Your task to perform on an android device: This year, Christmas and New Year, I want to celebrate in Paris with my family from December 24th to December 31st, 2023. So I am looking for hotels in Paris for 7-day stays.
Image 0: 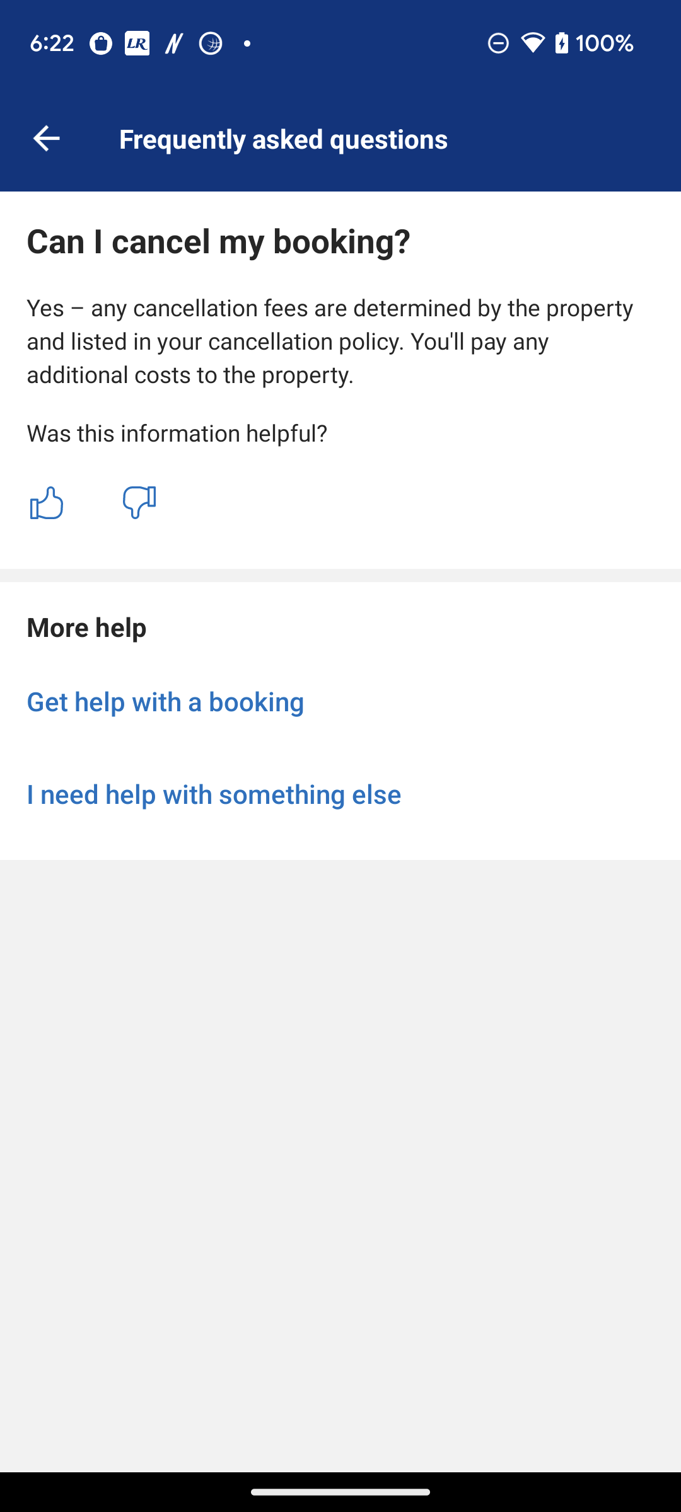
Open the Agoda app
Step 0: open app "Agoda"
Image 1: 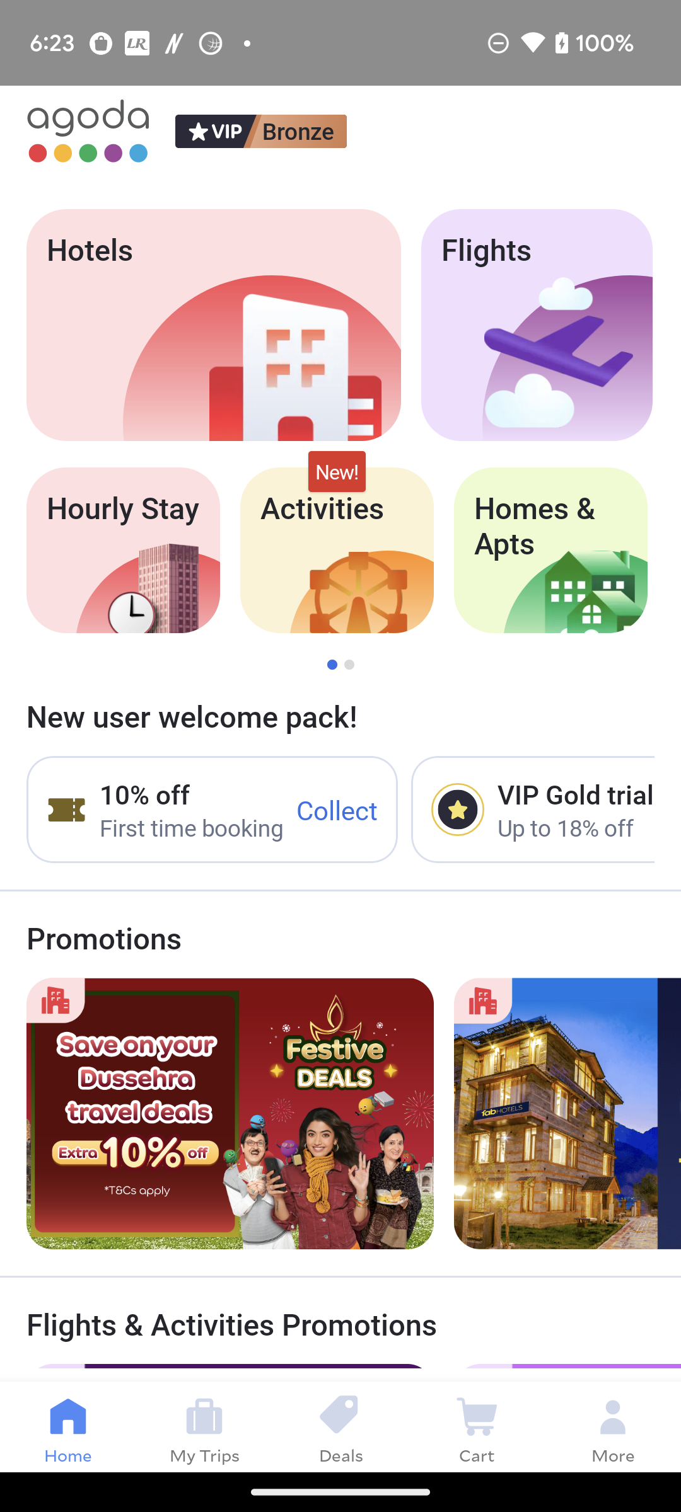
Click on the Hotels icon option 
Step 1: click (130, 293)
Image 2: 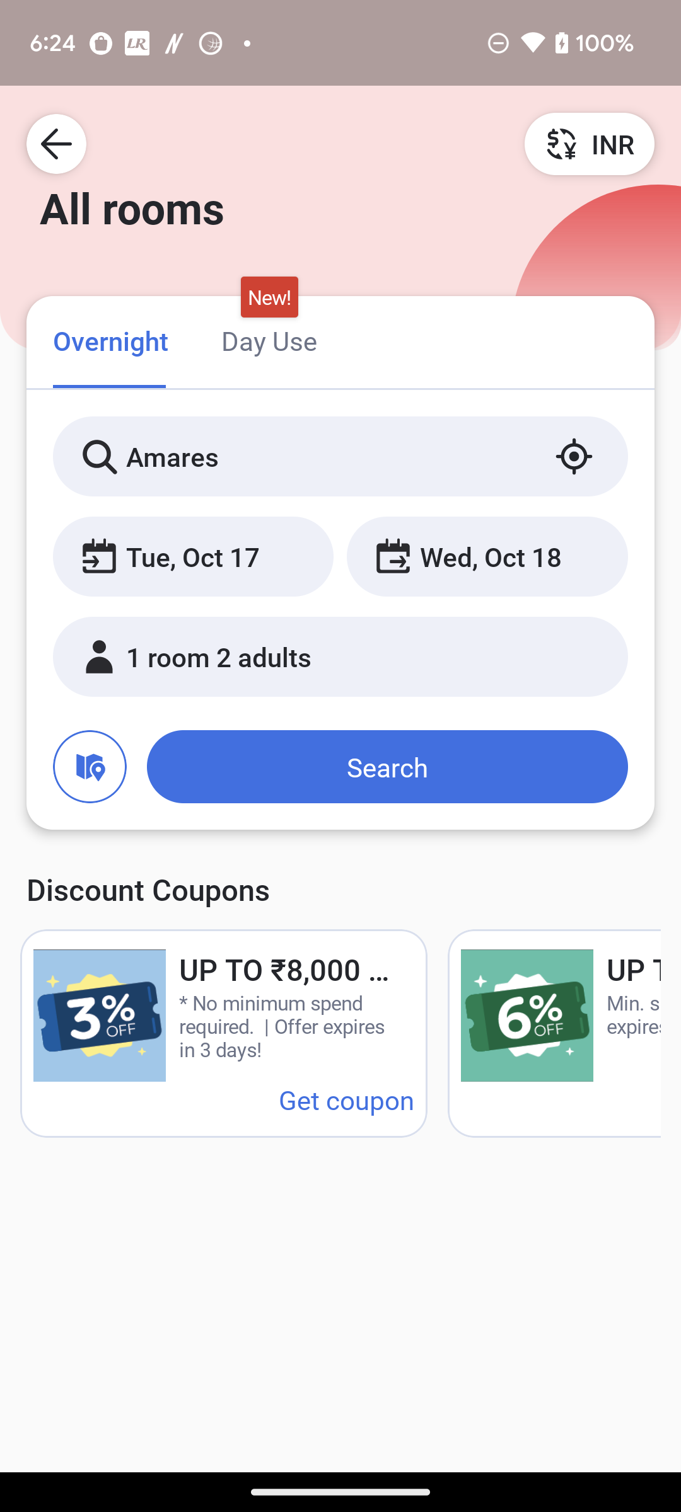
Click on the search icon 
Step 2: click (99, 452)
Image 3: 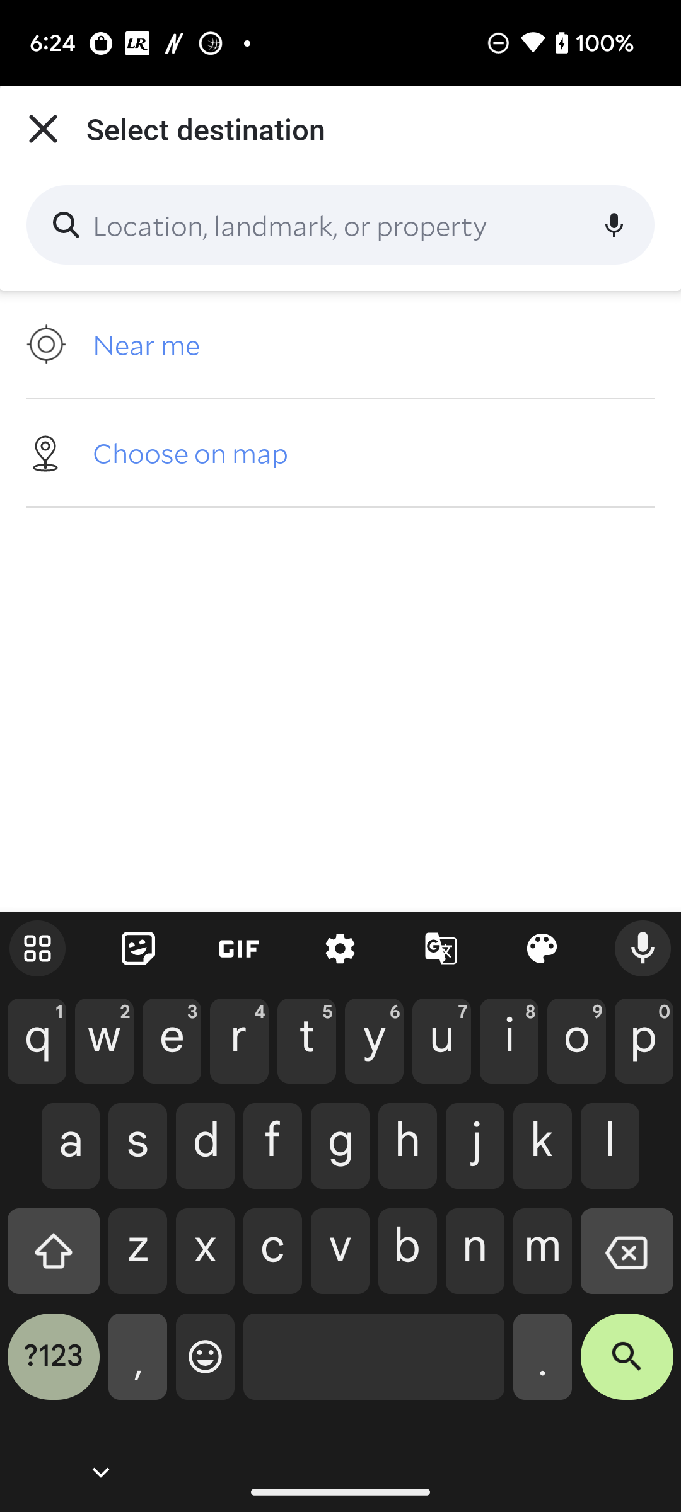
Type Paris in search bar
Step 3: type "Paris"
Image 4: 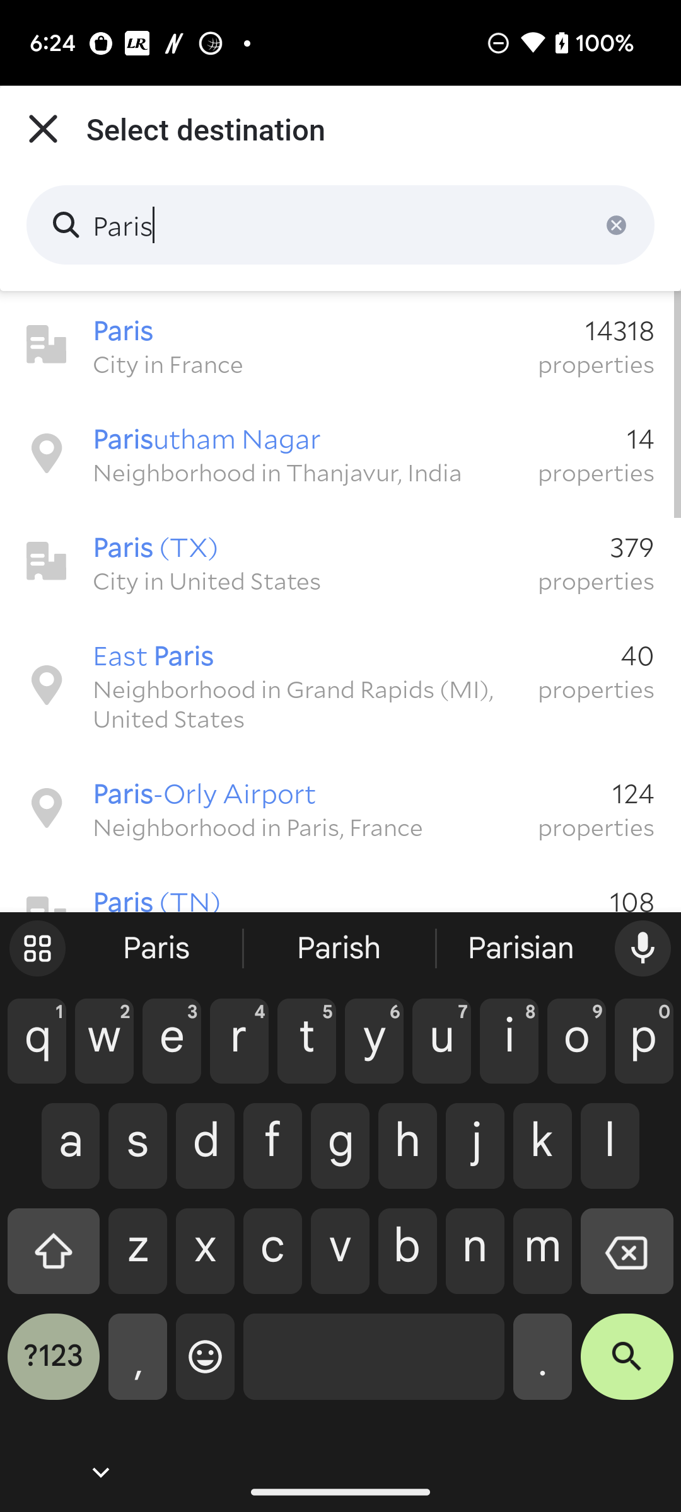
Click on the first suggestion 
Step 4: click (301, 364)
Image 6: 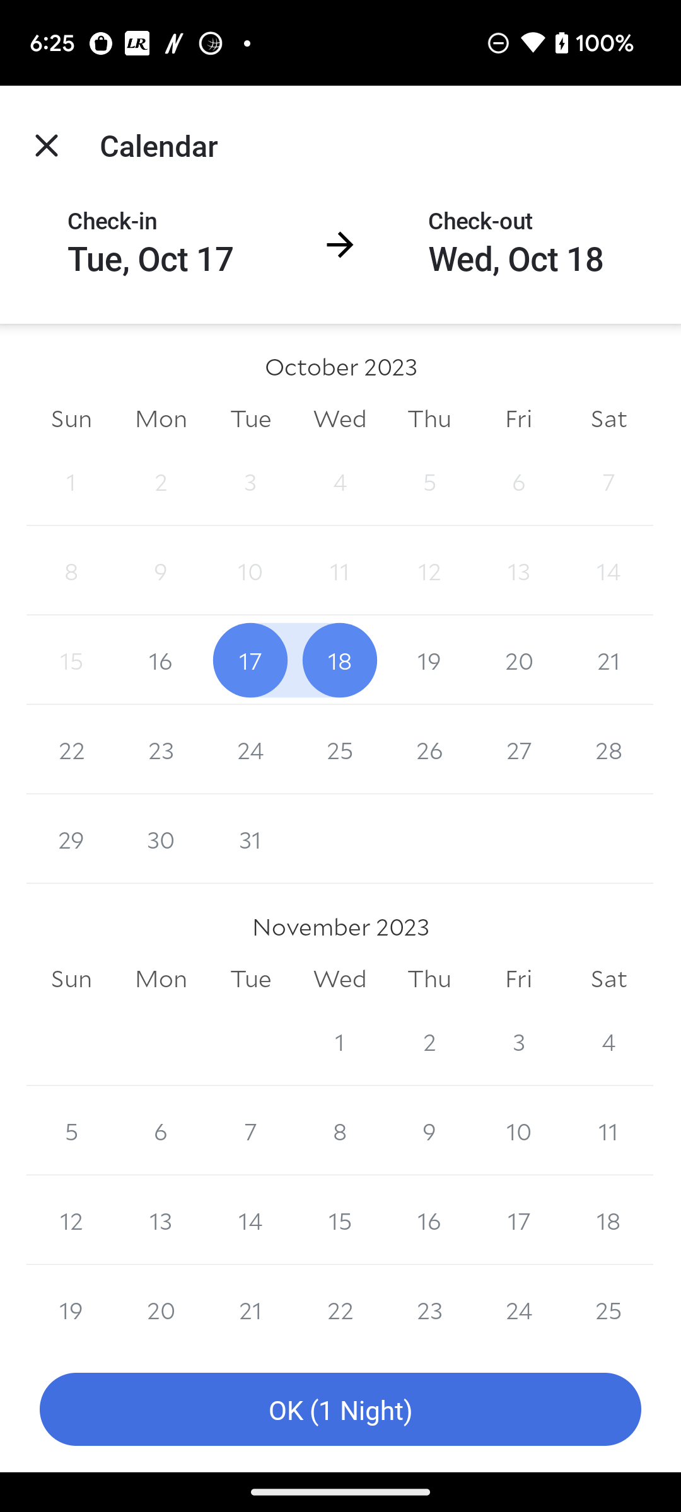
Scroll up to view the December 2023 month
Step 6: scroll down
Image 7: 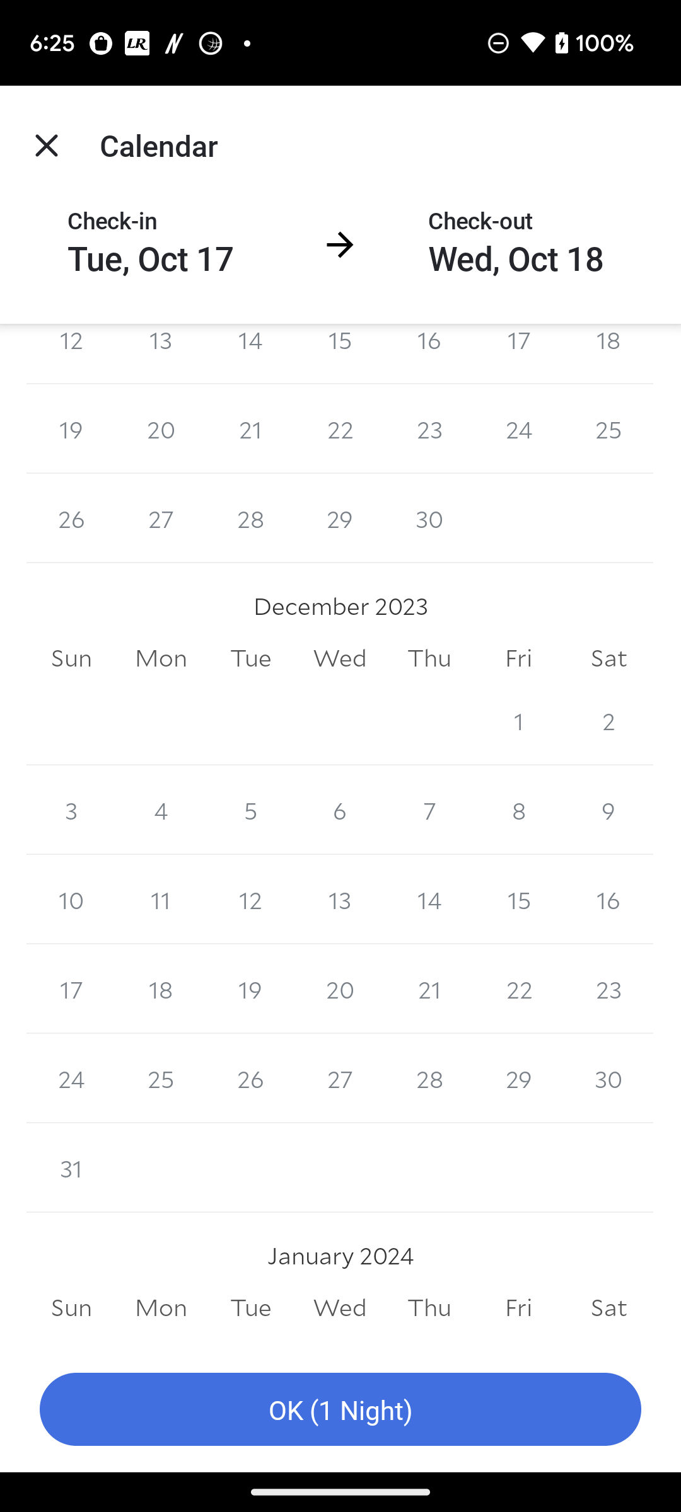
Click on the 24 December 2023 check in date 
Step 7: click (71, 1078)
Image 8: 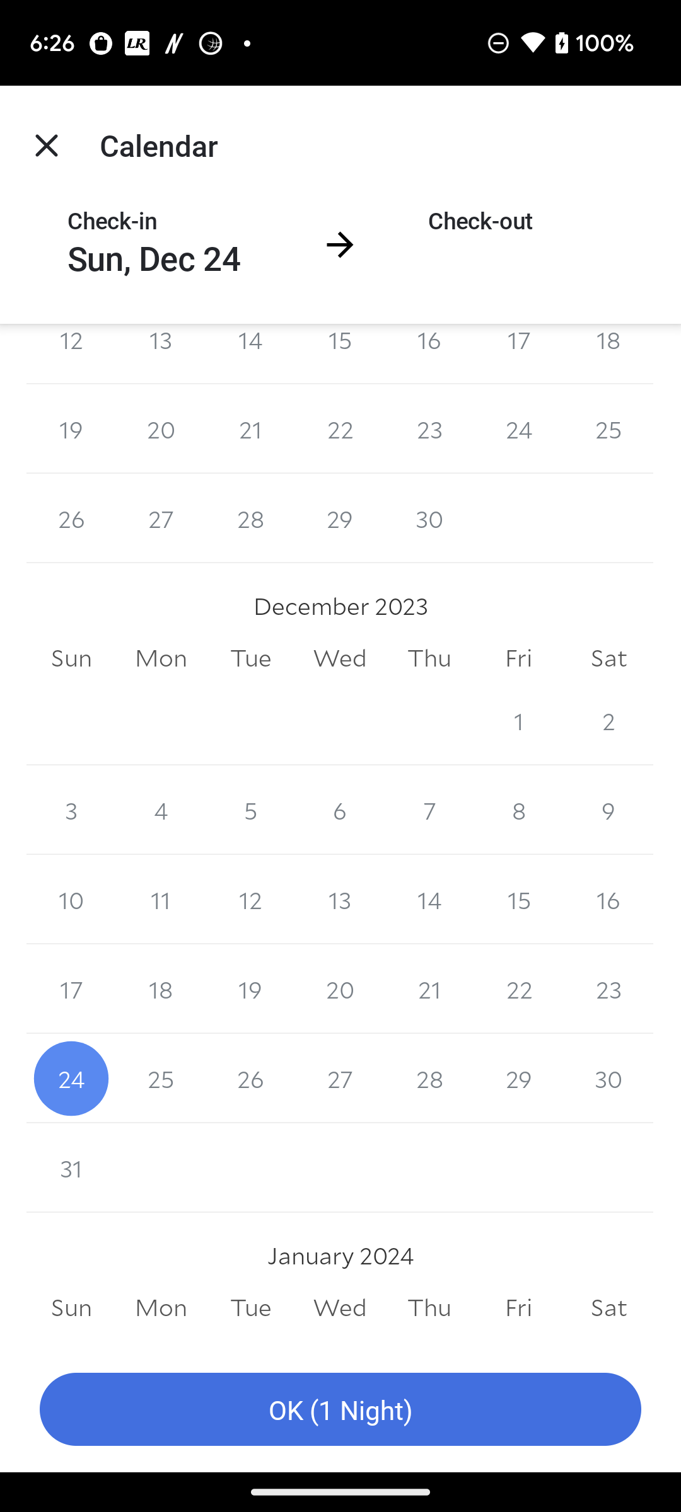
Click on  the 31 December 2023 Check out date 
Step 8: click (71, 1167)
Image 9: 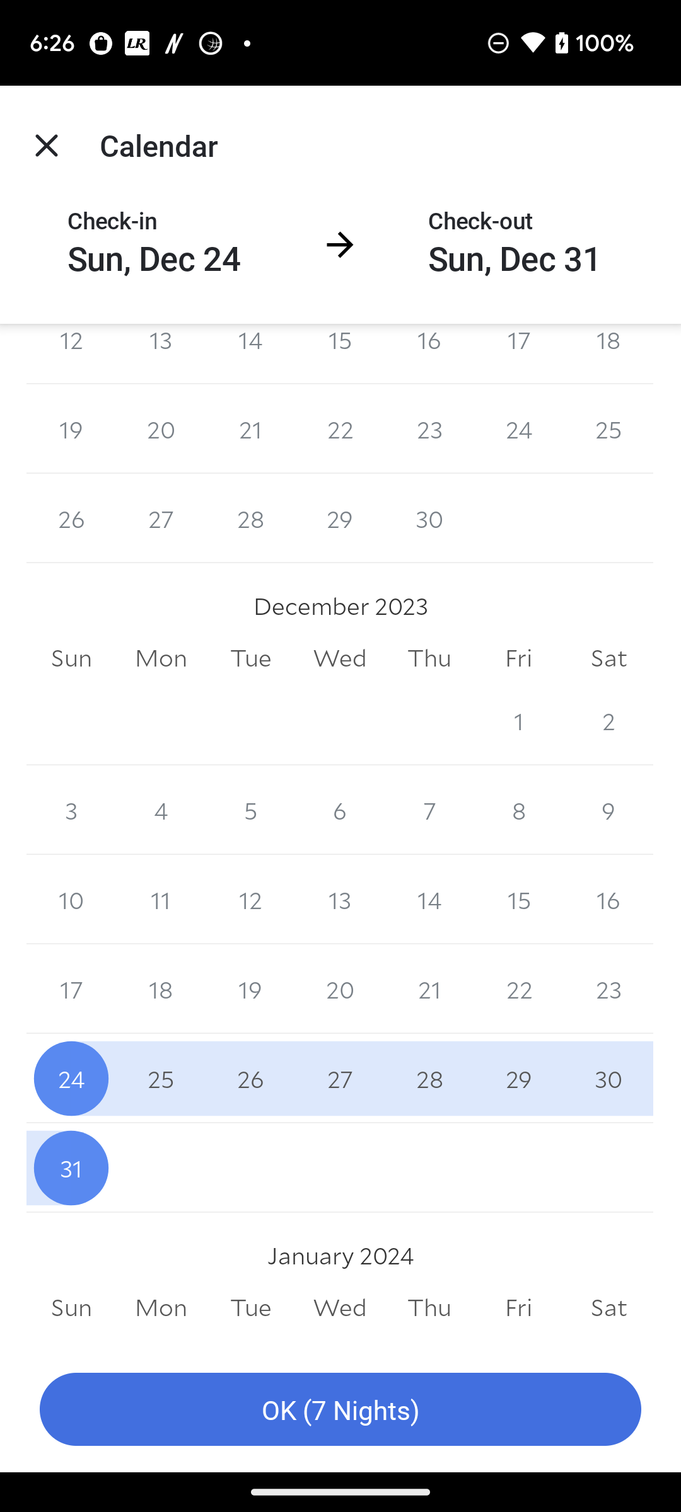
Click on the ok(7 Nights) button at the bottom of the screen
Step 9: click (527, 1399)
Image 10: 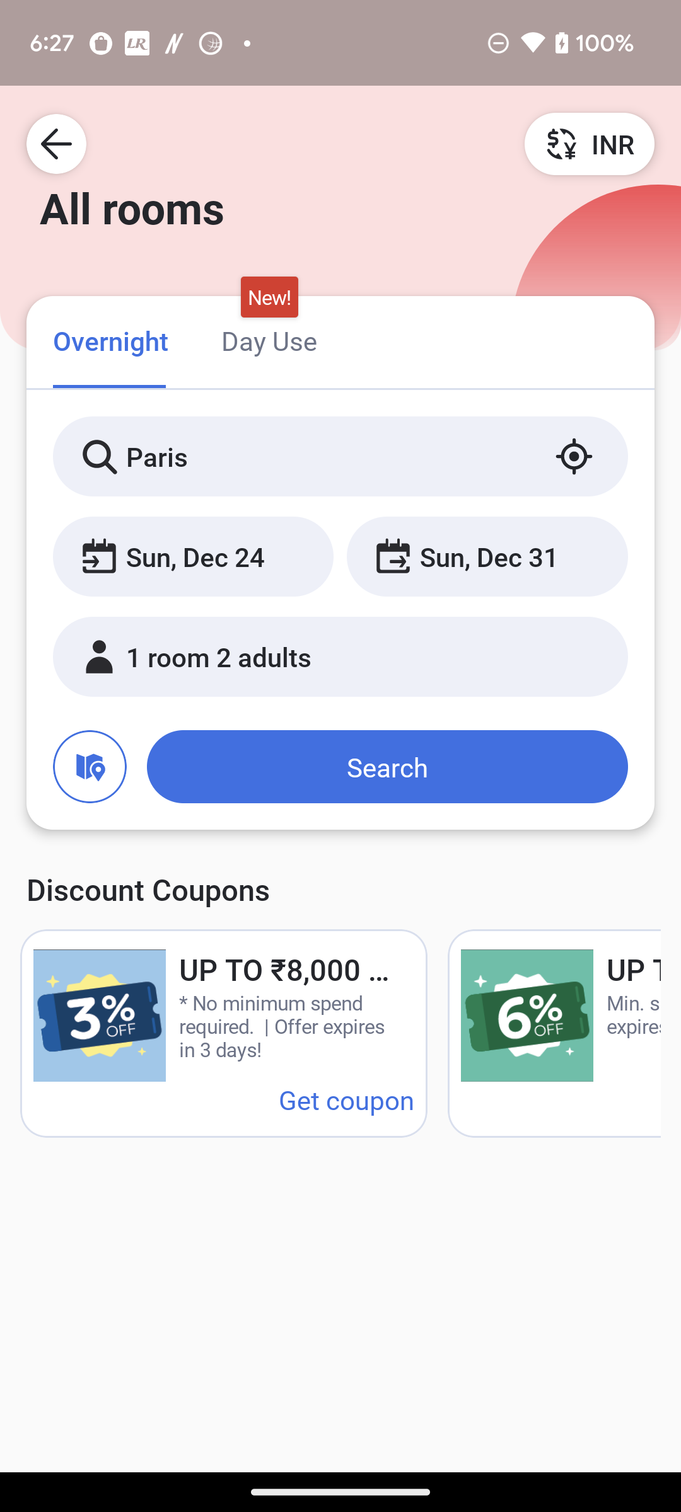
Click on the search button 
Step 10: click (387, 767)
Image 11: 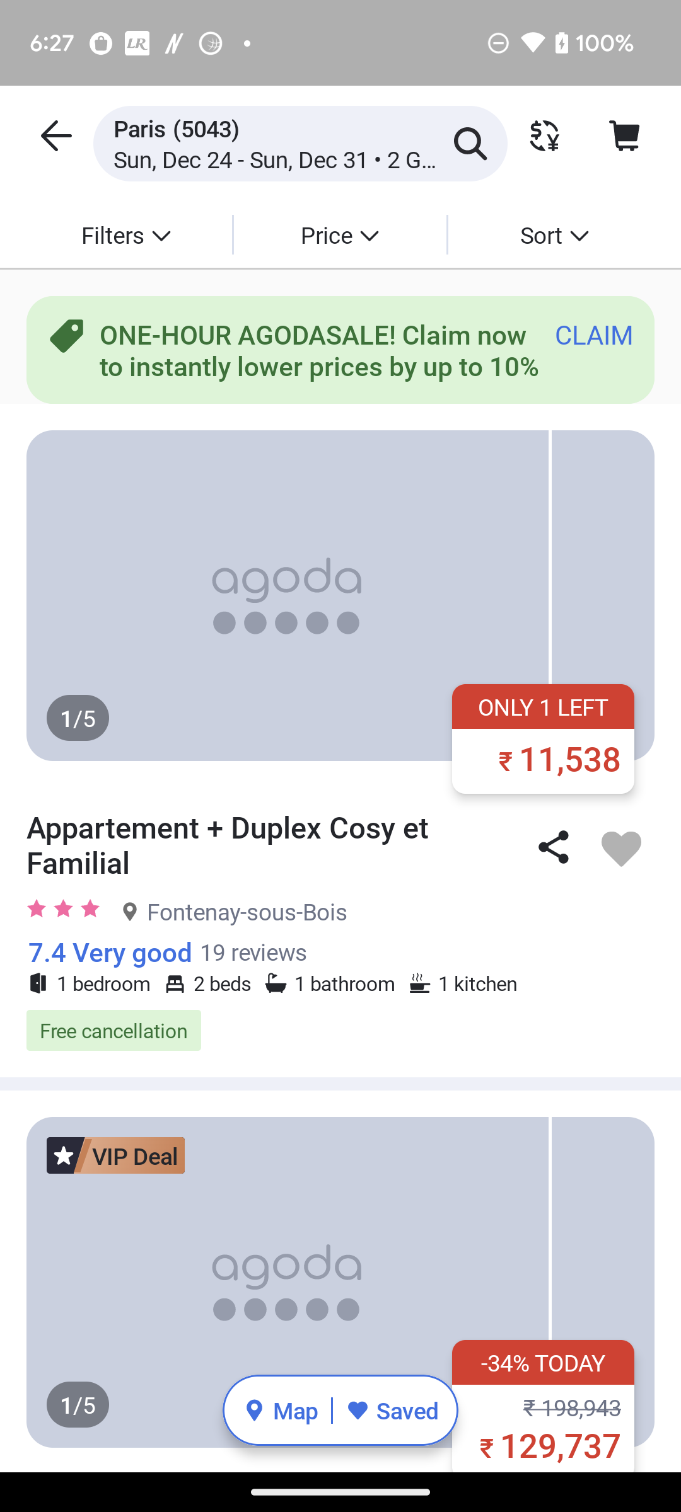
Click on the search button 
Step 11: wait